Your task to perform on an android device: In the To Do Reminders app, I want to create a new reminder titled "Roslyn Flower Show" and schedule it for October 14, 2023, at 1:30 PM.
Image 0: 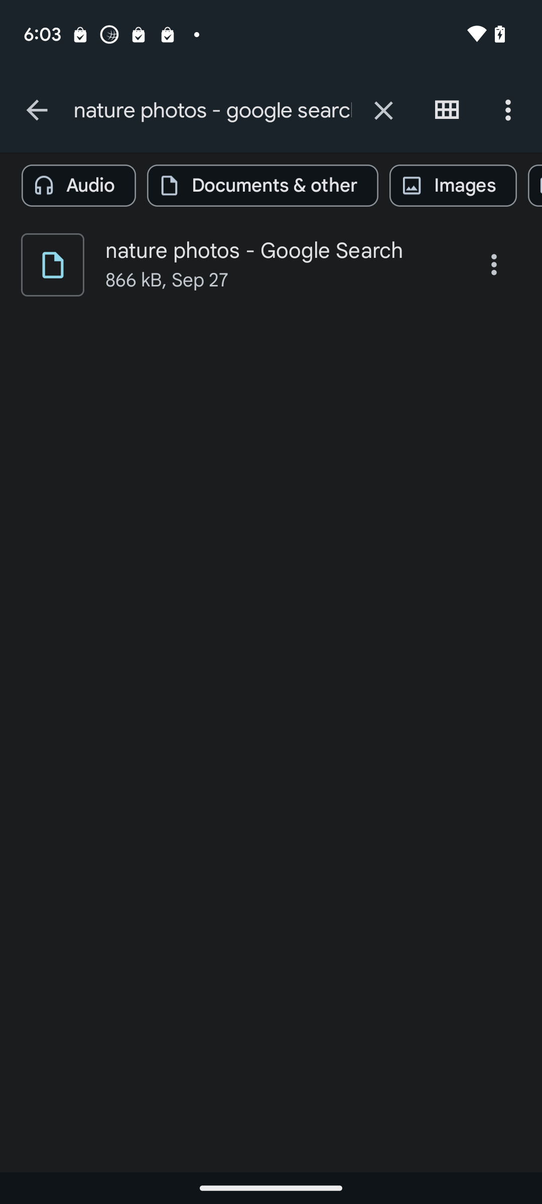
open the to do reminders app
Step 0: open app "To Do Reminder"
Image 1: 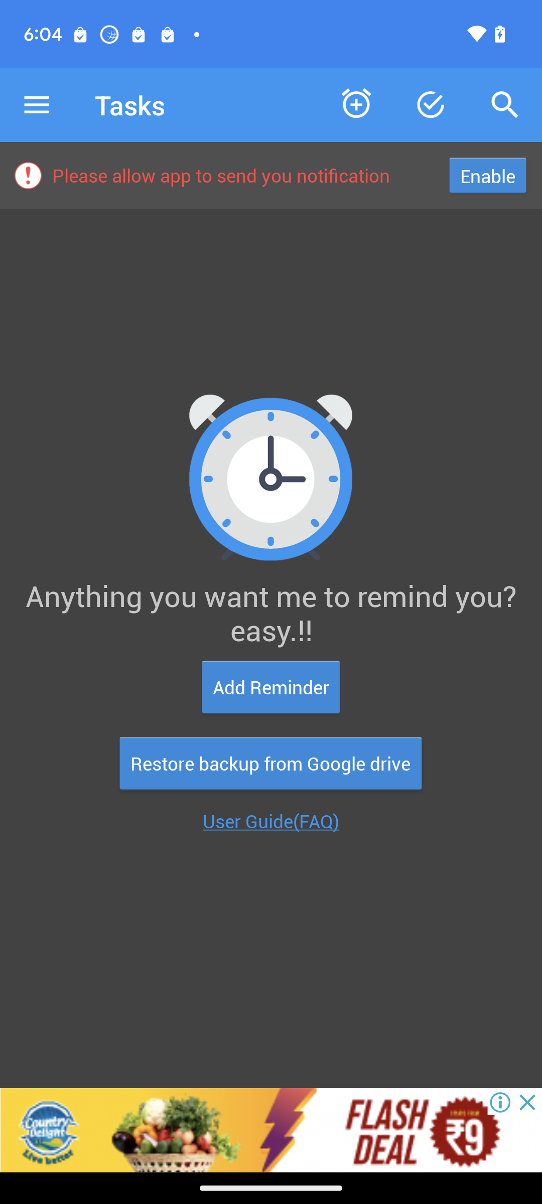
Click on add reminder option
Step 1: click (271, 687)
Image 2: 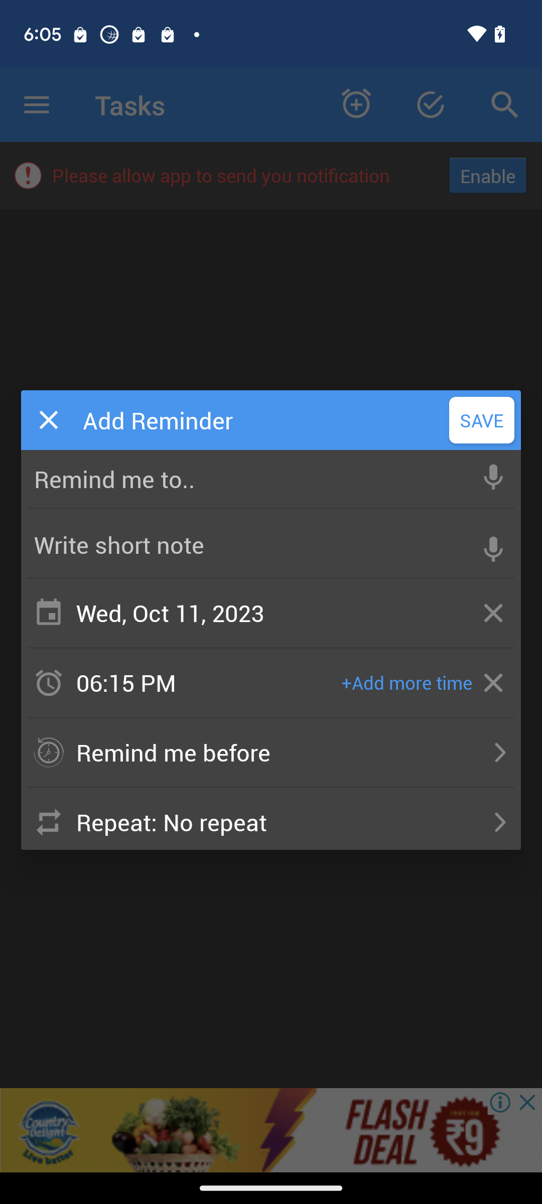
Click on the remind me to textbox
Step 2: click (249, 479)
Image 3: 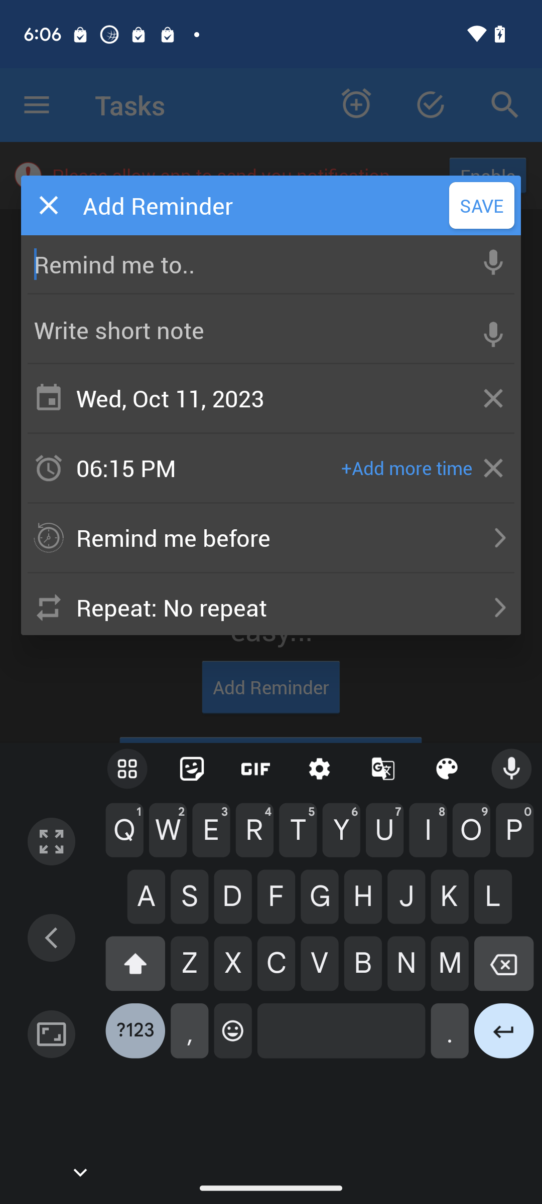
Enter the reminder name as Roslyn Flower Show
Step 3: type "Roslyn Flower Show"
Image 4: 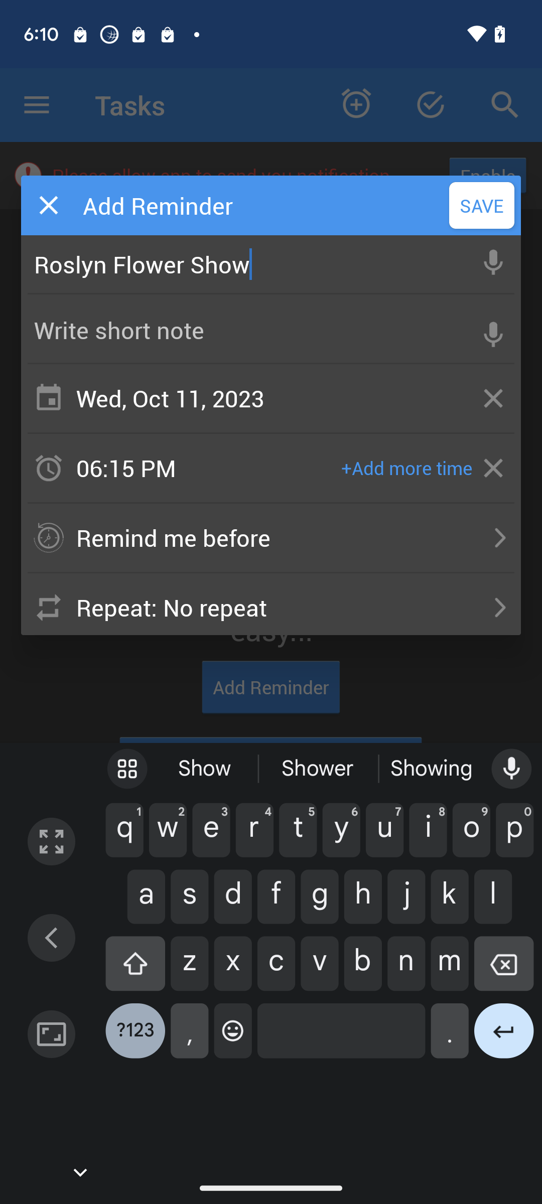
Click on the dates section
Step 4: click (249, 398)
Image 6: 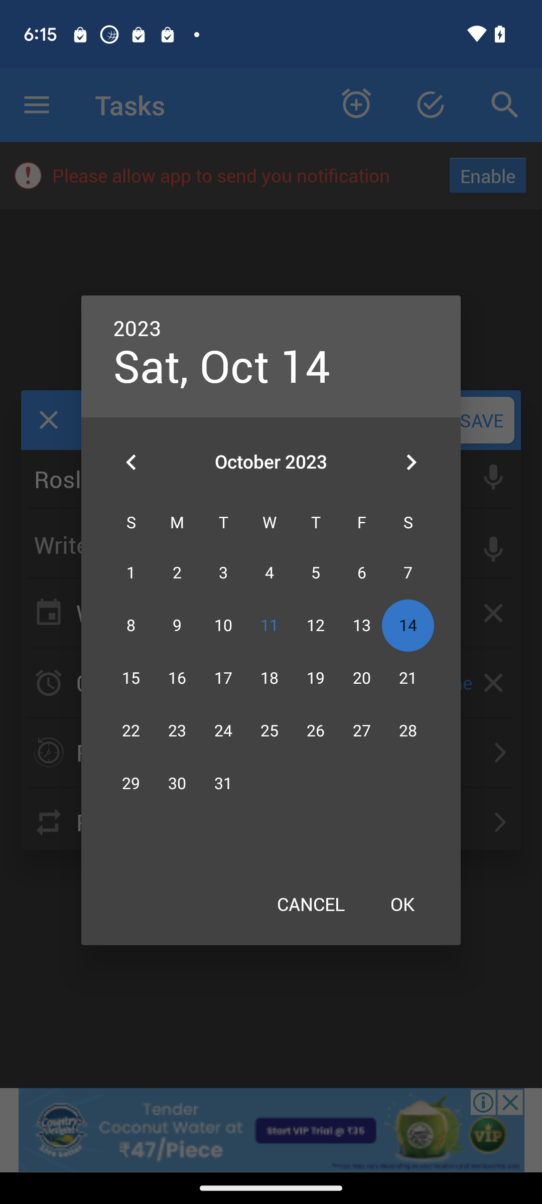
Click on the ok option
Step 6: click (402, 904)
Image 7: 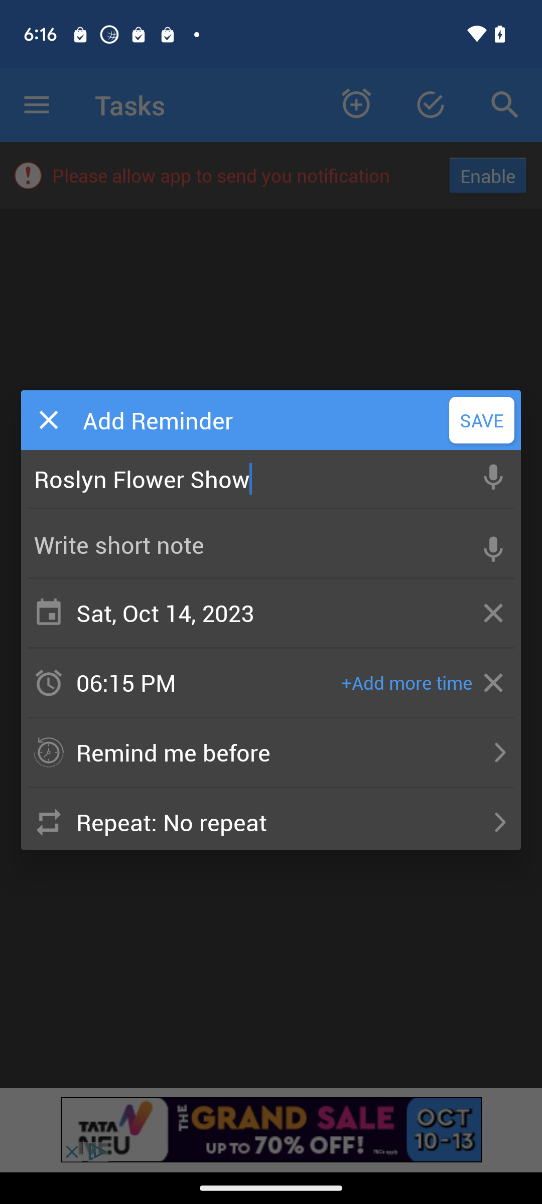
Click on the time section
Step 7: click (184, 682)
Image 8: 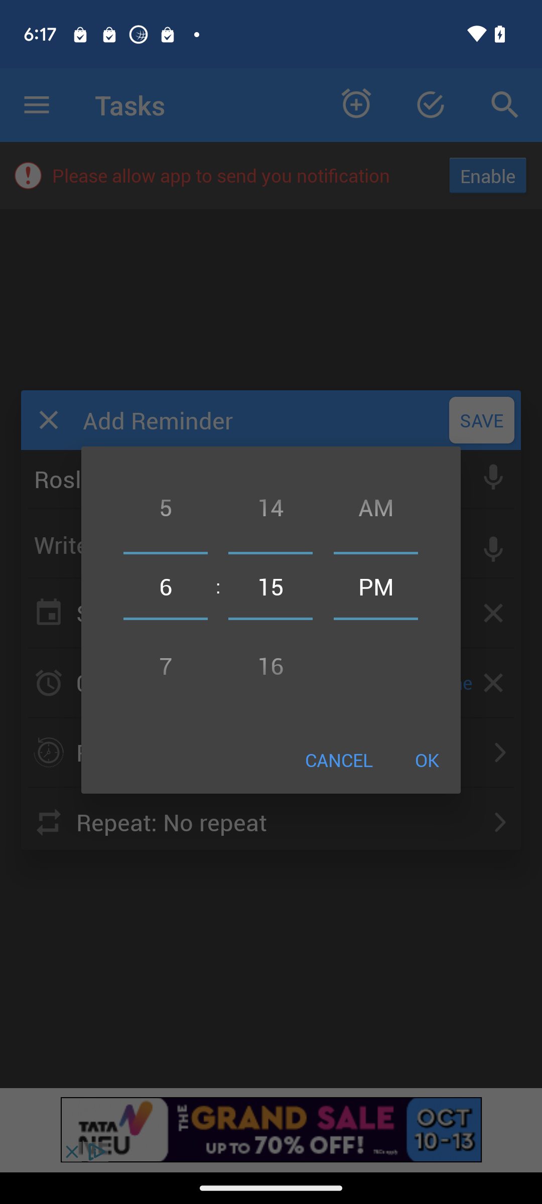
Set the hours as 1
Step 8: scroll up
Image 9: 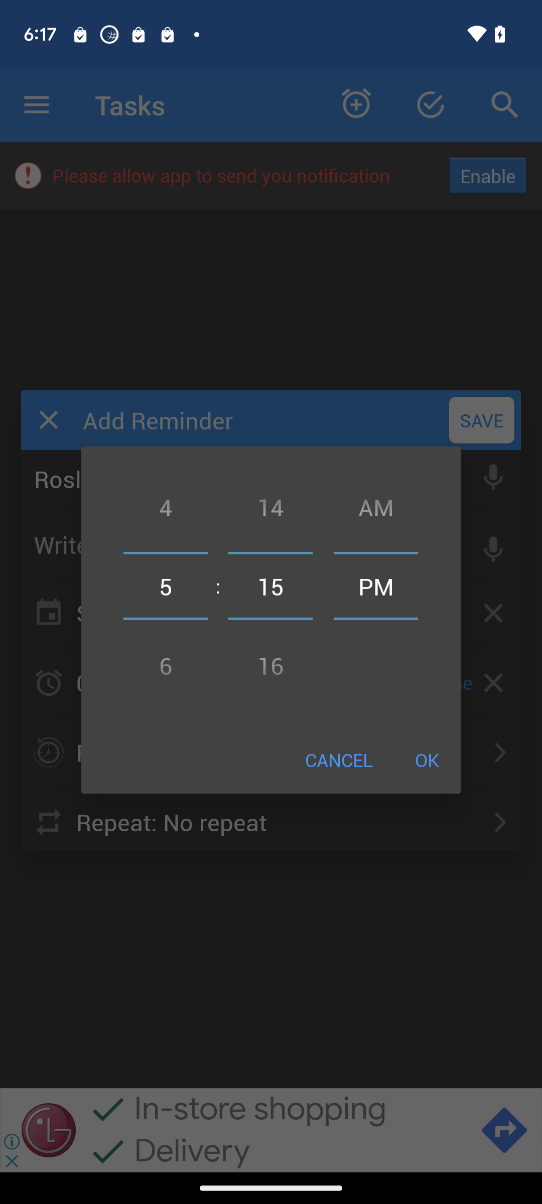
Set the hours as 1
Step 9: scroll up
Image 10: 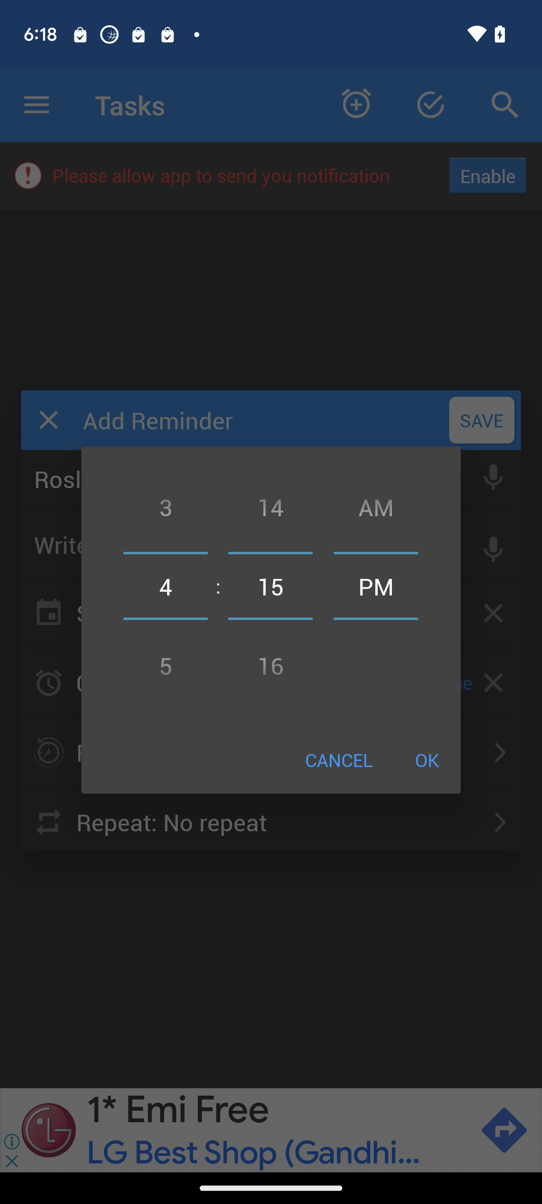
Set the hours as 1
Step 10: scroll up
Image 11: 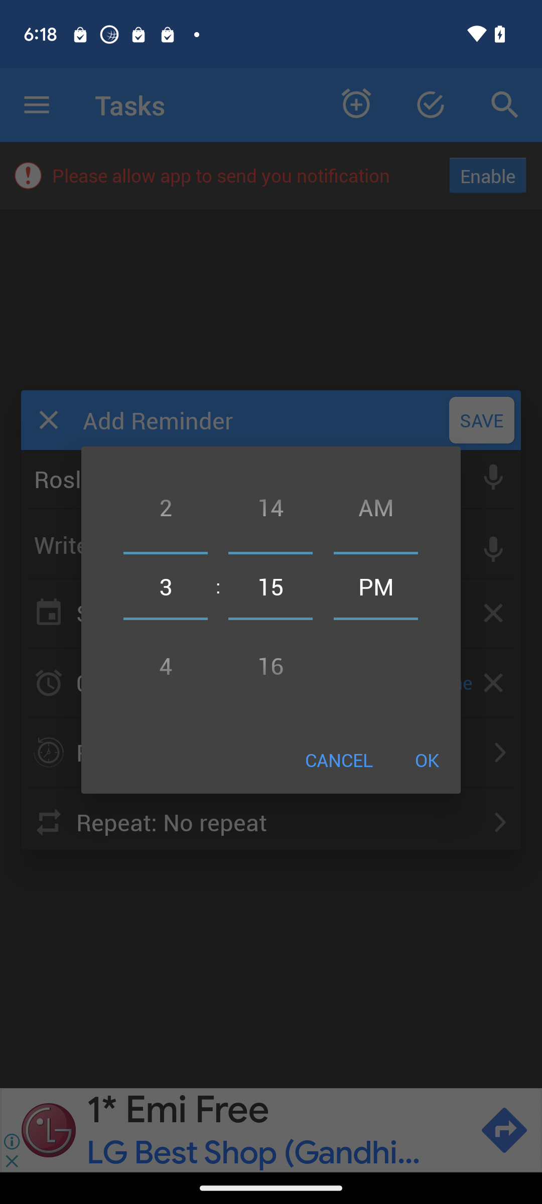
Set the hours as 1
Step 11: scroll up
Image 12: 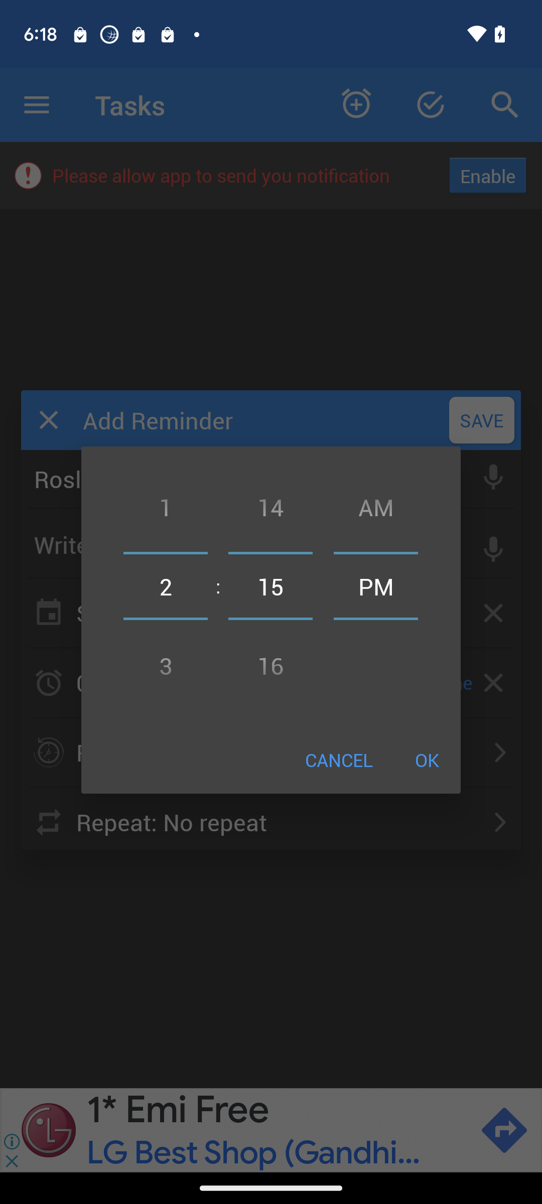
Set the hours as 1
Step 12: scroll up
Image 13: 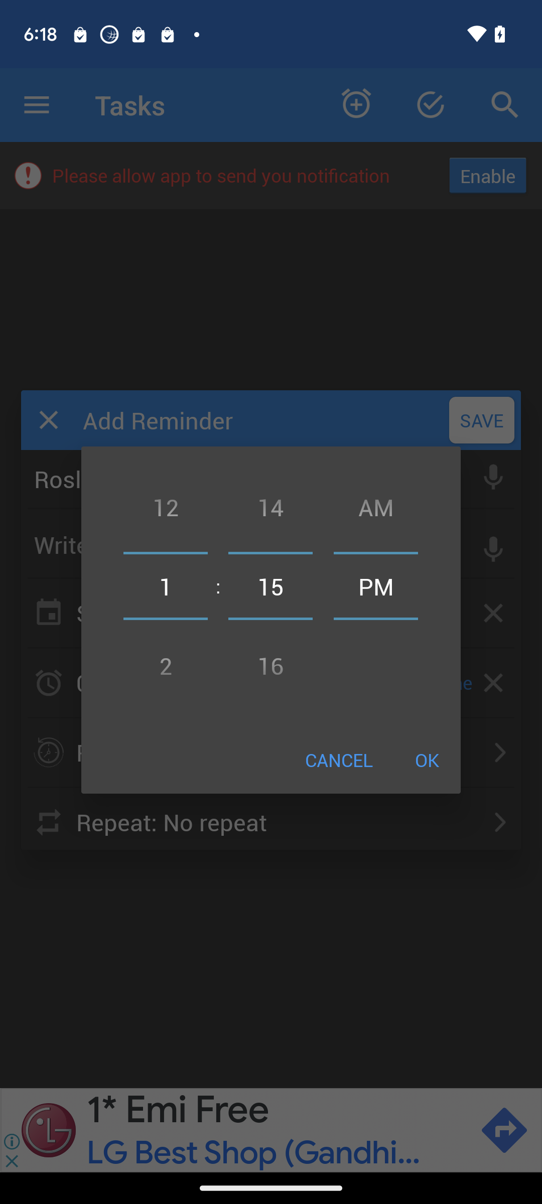
Set the minutes as 30
Step 13: scroll down
Image 14: 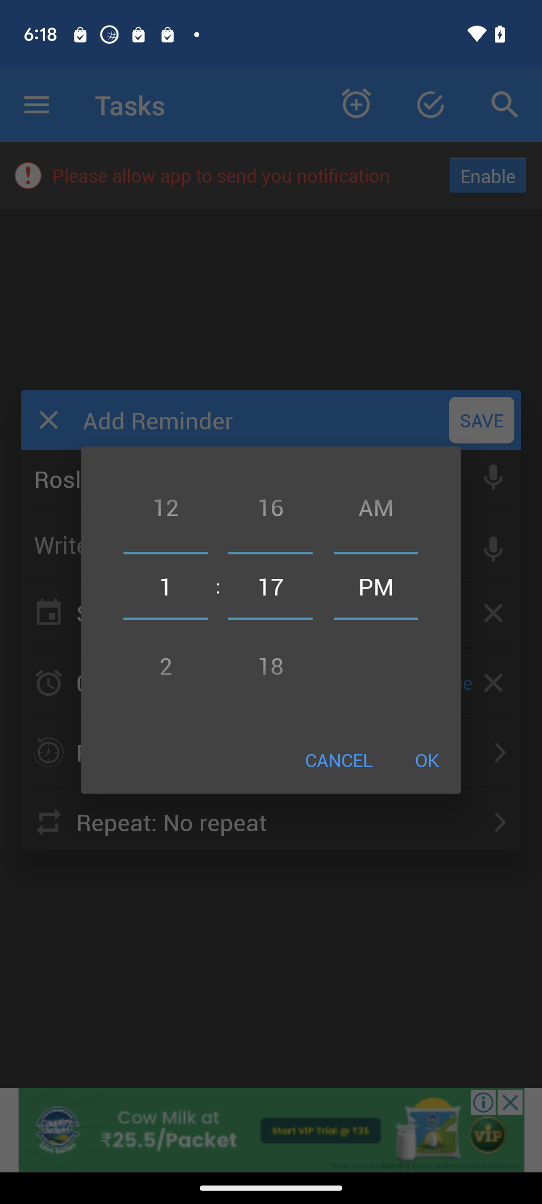
Set the minutes as 30
Step 14: scroll down
Image 15: 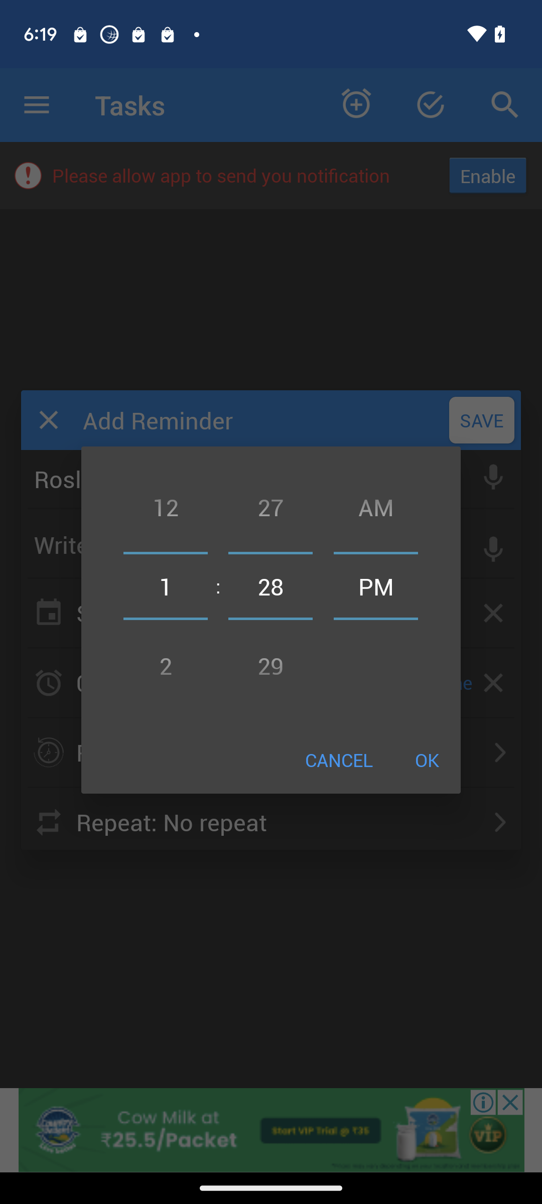
Set the minutes as 30
Step 15: scroll down
Image 16: 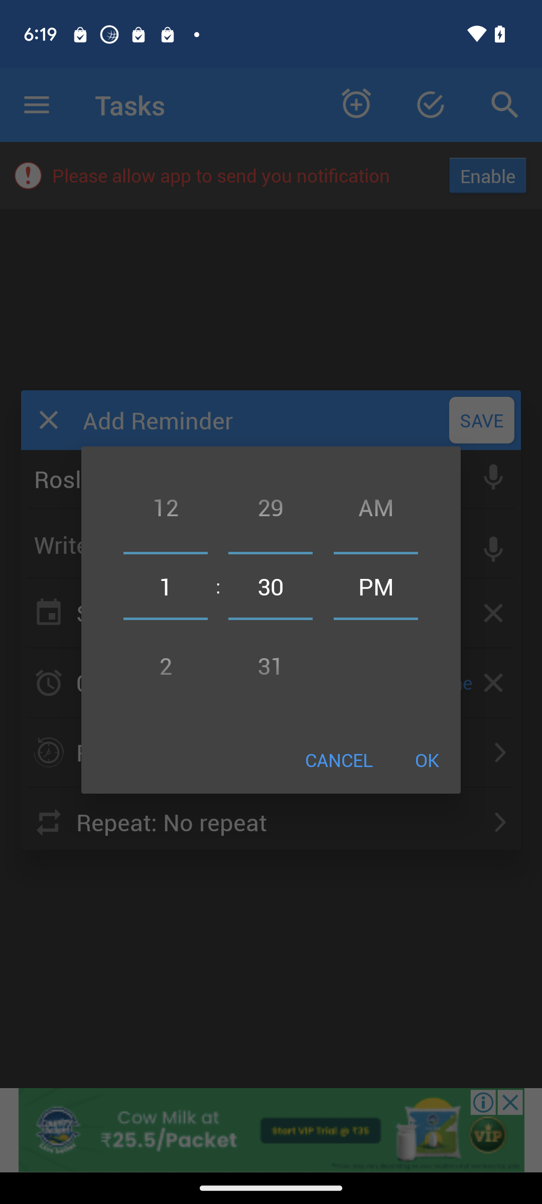
Click on the ok button
Step 16: click (427, 760)
Image 17: 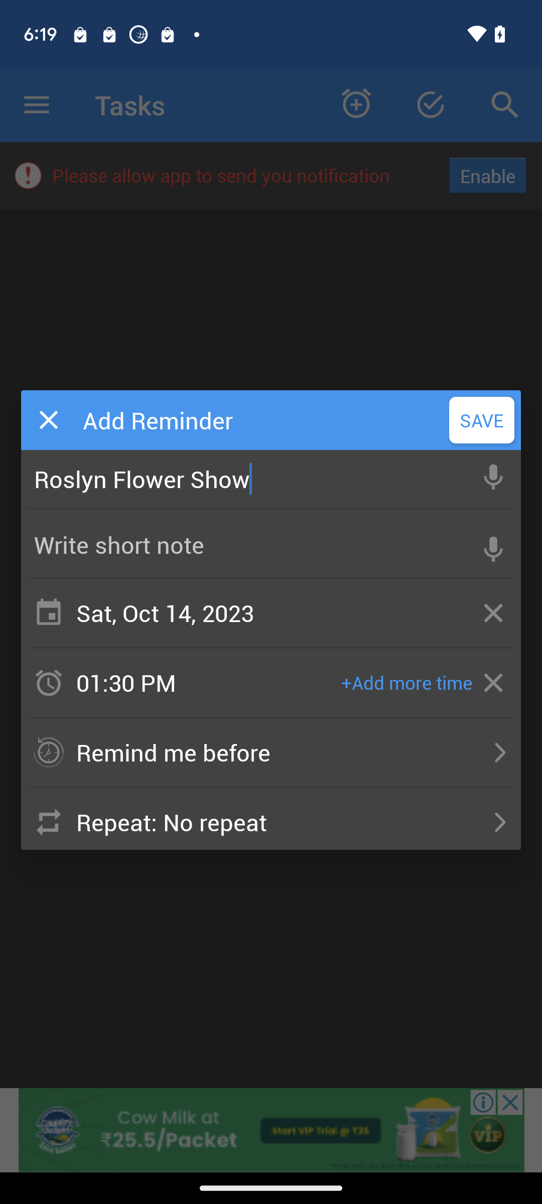
Click on the save option
Step 17: click (482, 420)